Your task to perform on an android device: Save Hiking with Goats as a trip named Vancouver Itinerary in the Airbnb app.
Image 1: 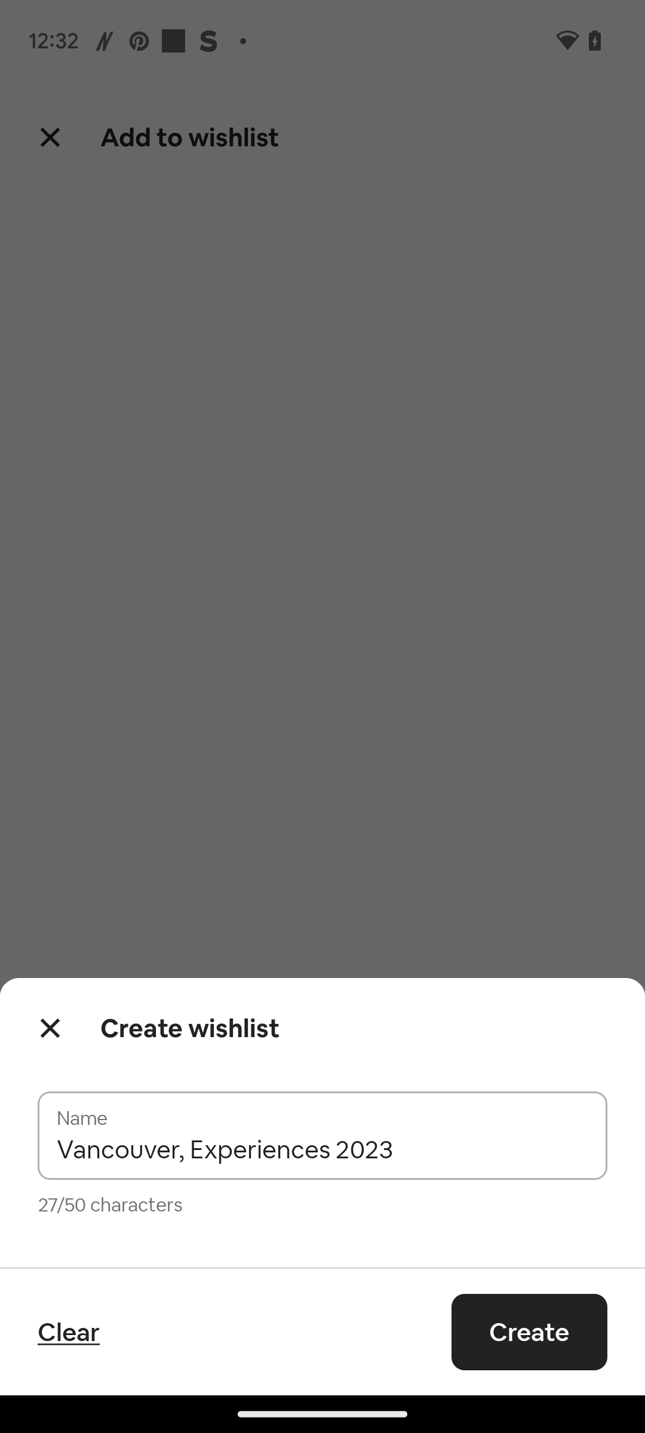
Click on the Name input box.
Step 1: click (322, 1154)
Image 2: 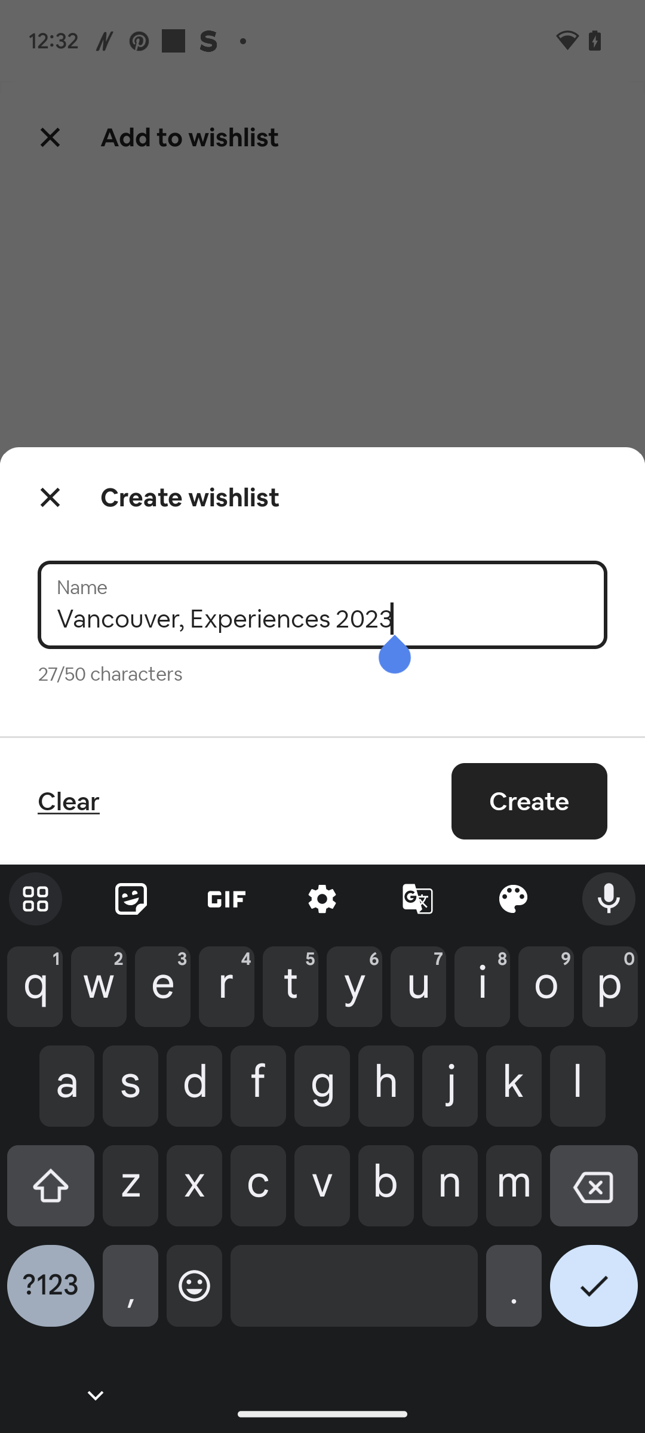
Type Vancouver Itinerary in the input box.
Step 2: type "Vancouver Itinerary"
Image 3: 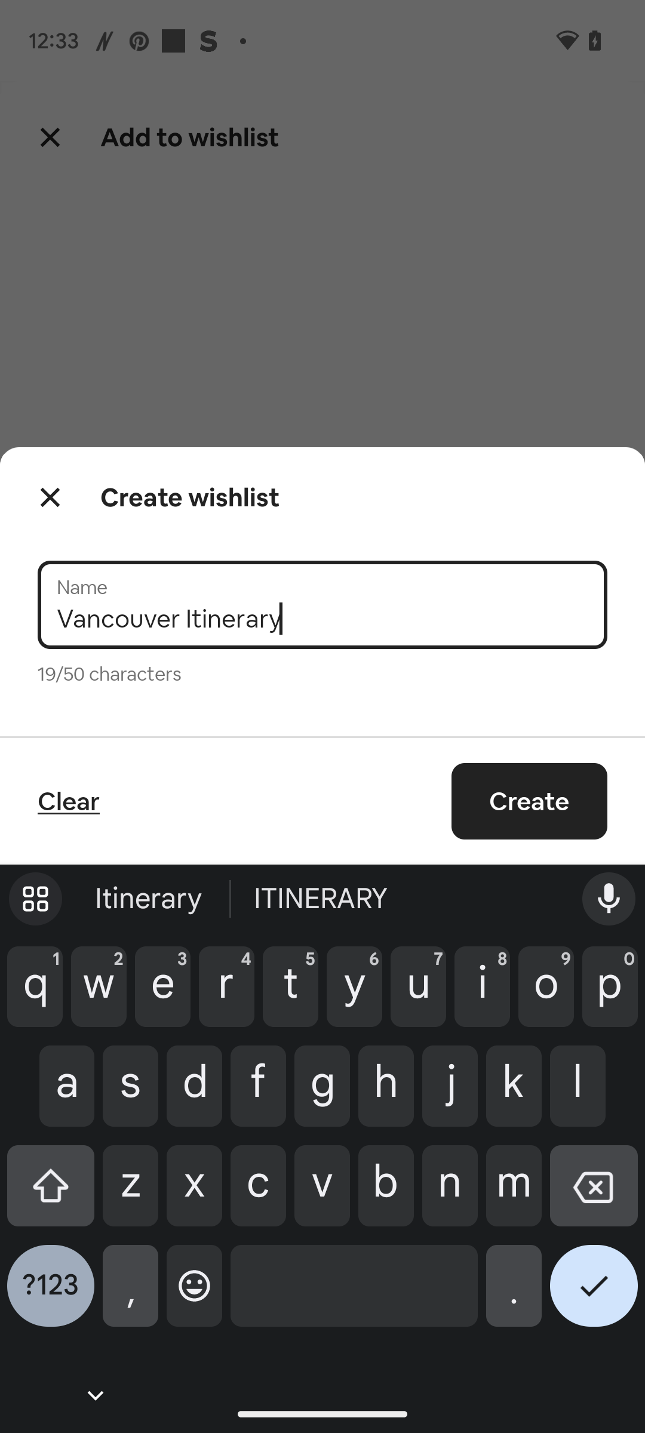
Click on the tab "Create" tab  .
Step 3: click (529, 801)